Your task to perform on an android device: Browse my favorite music artist, "Tito Puente Songs," on the Boomplay app.
Image 0: 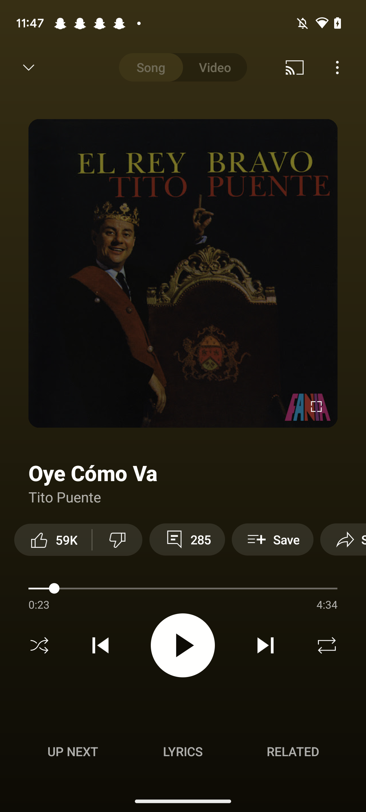
Open the Boomplay app
Step 0: open app "Boomplay"
Image 2: 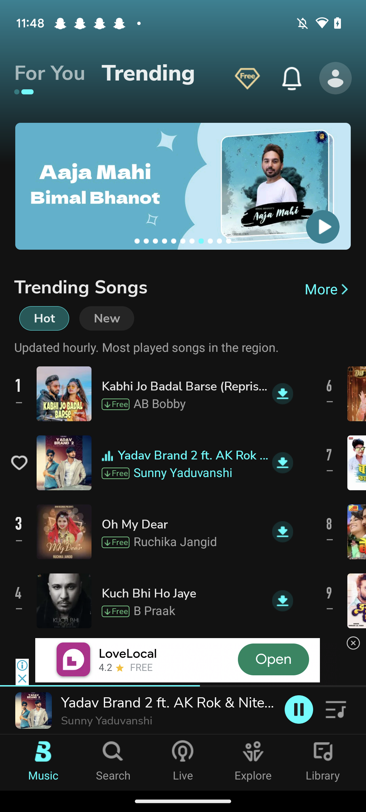
Click on the search icon at the bottom.
Step 2: click (105, 752)
Image 3: 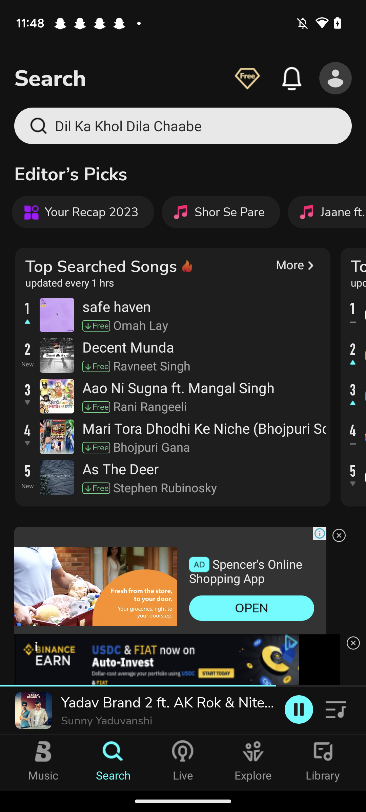
Click on the search box at the top
Step 3: click (203, 126)
Image 4: 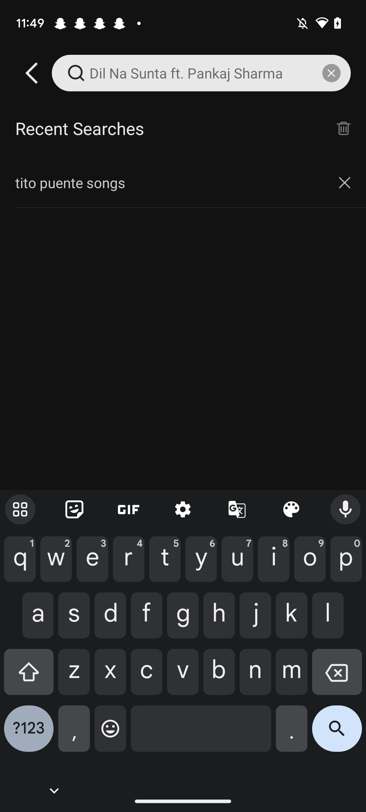
Type "Tito Puente Songs" in the search box.
Step 4: type "Tito Puente Songs"
Image 5: 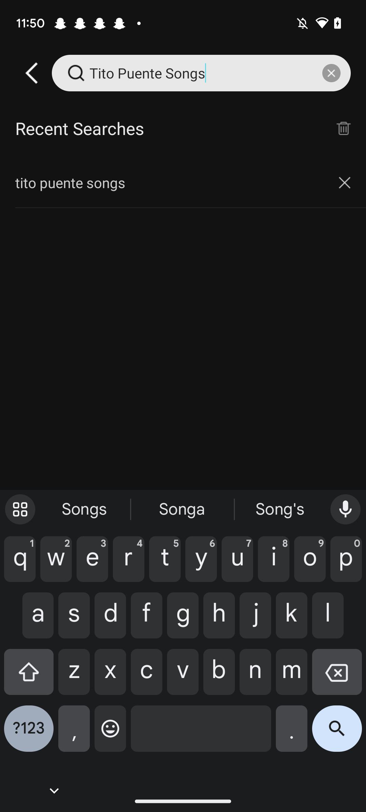
Click on the search icon at the bottom right corner of the keyboard.
Step 5: click (337, 734)
Image 6: 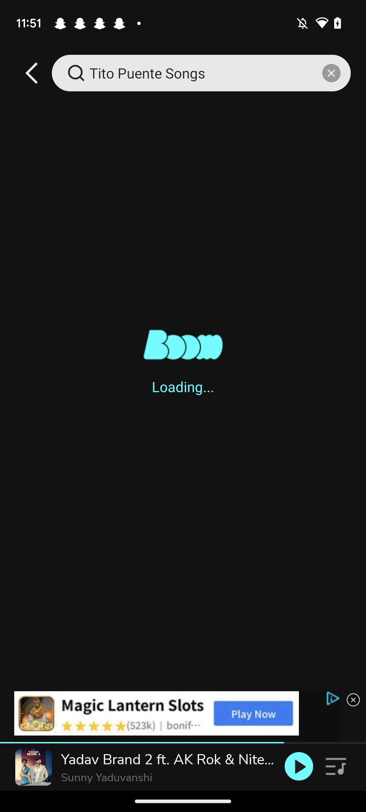
Click on the search icon at the bottom right corner of the keyboard.
Step 6: wait